Your task to perform on an android device: I want to look for lace-up type shoes in Type filter in the Limeroad app.
Image 0: 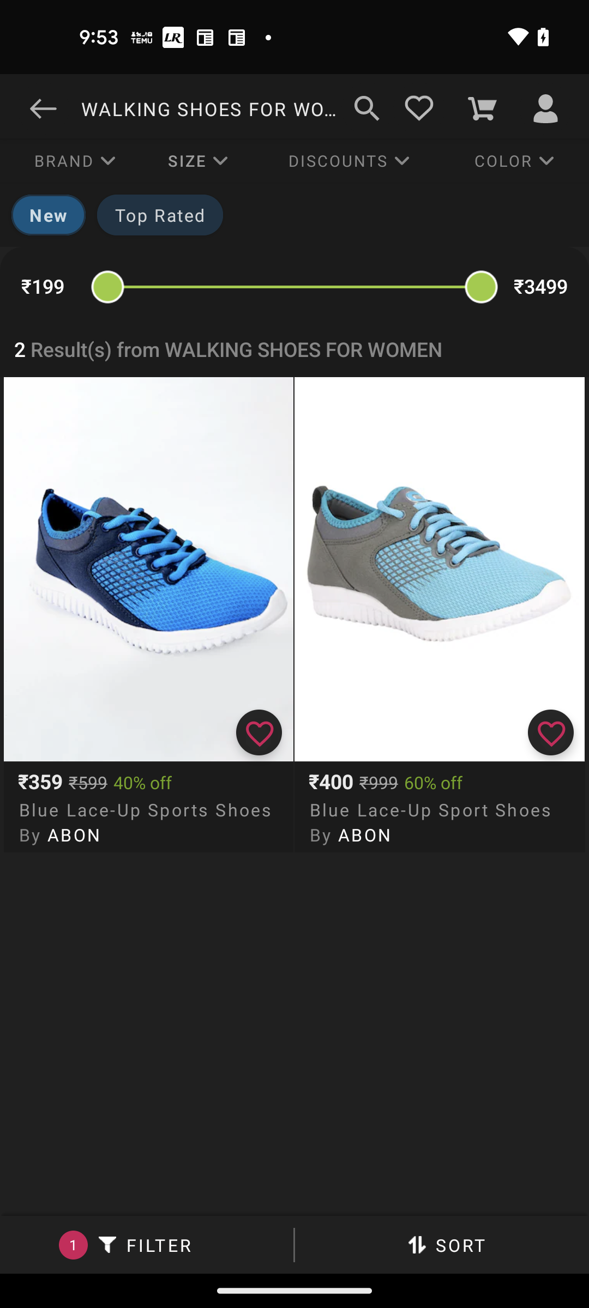
Click on the Filter at the bottom left corner of the screen
Step 0: click (141, 1245)
Image 1: 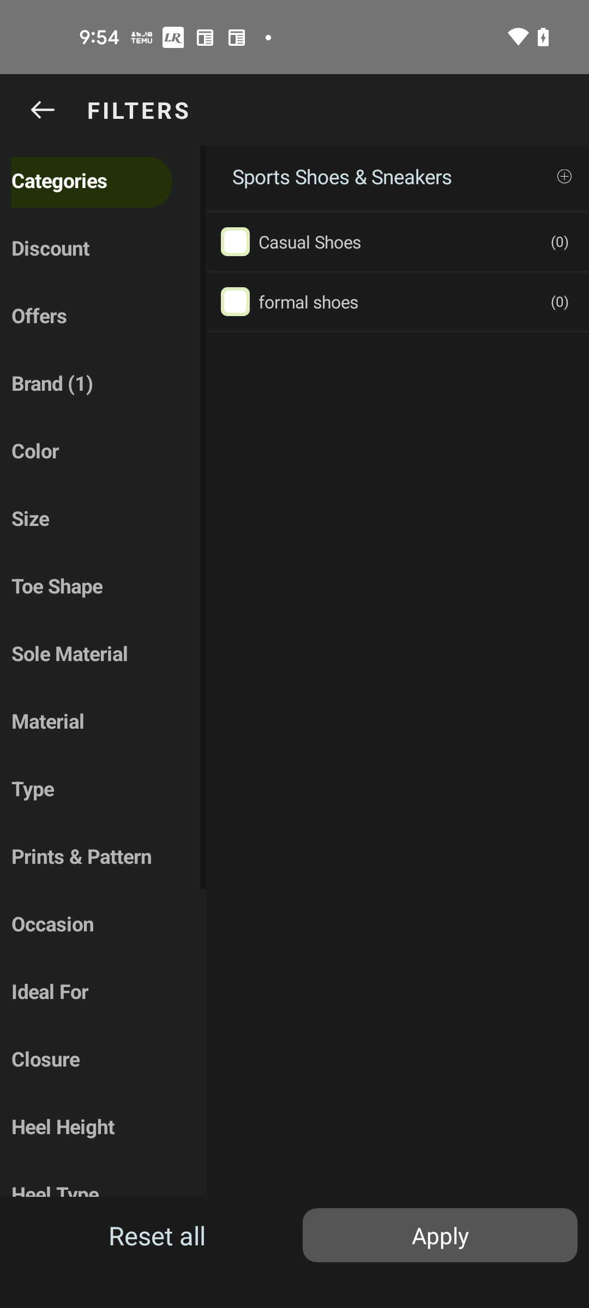
Click on the Type filter
Step 1: click (86, 790)
Image 2: 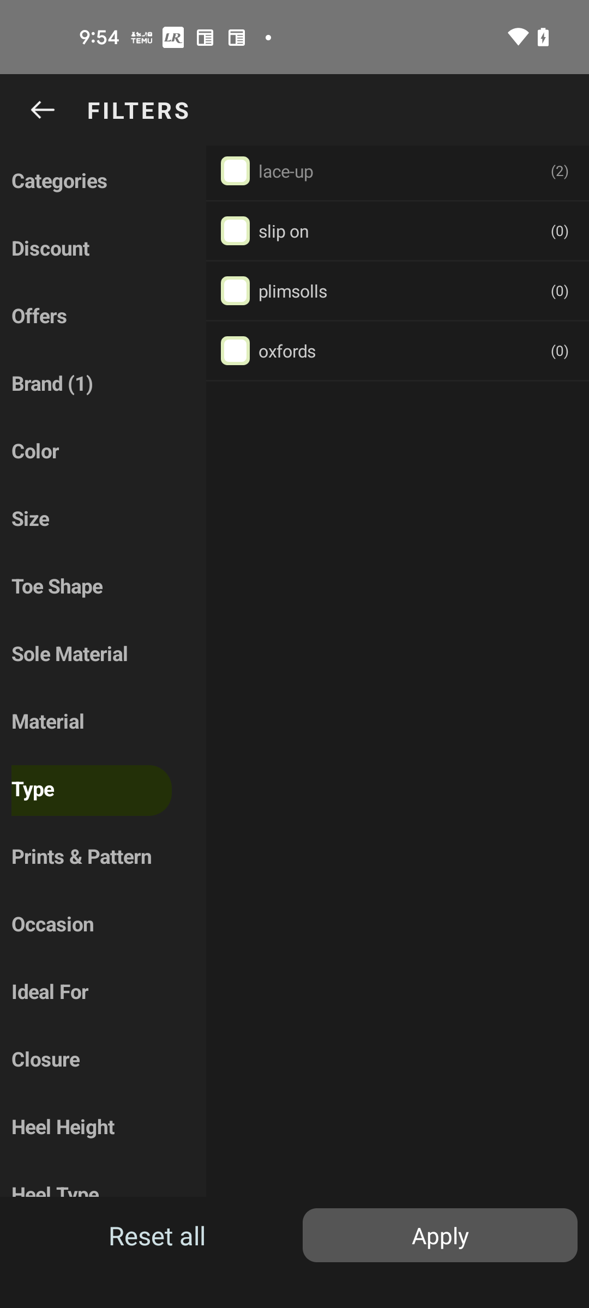
Click on the Iace-up
Step 2: click (238, 172)
Image 3: 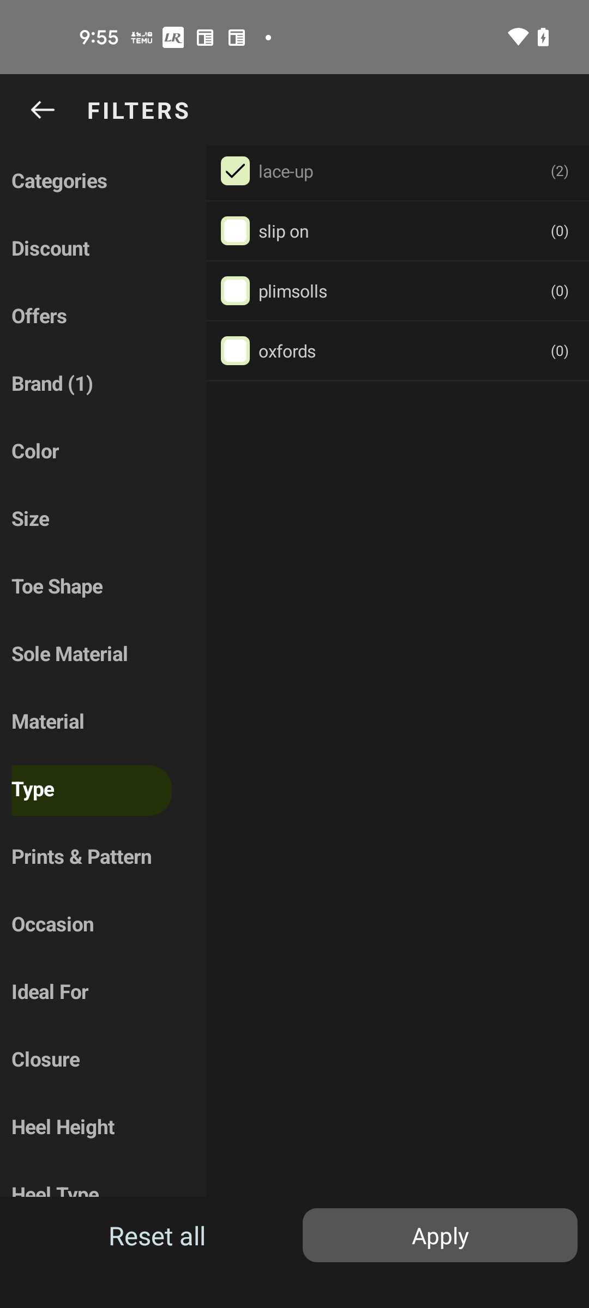
Click on the Apply button
Step 3: click (440, 1235)